Your task to perform on an android device: My sister Mared is inspired by the results I've achieved and wants to join me in my workout plan. I'm sharing my progress report with her at maredharris@gmail.com.
Image 0: 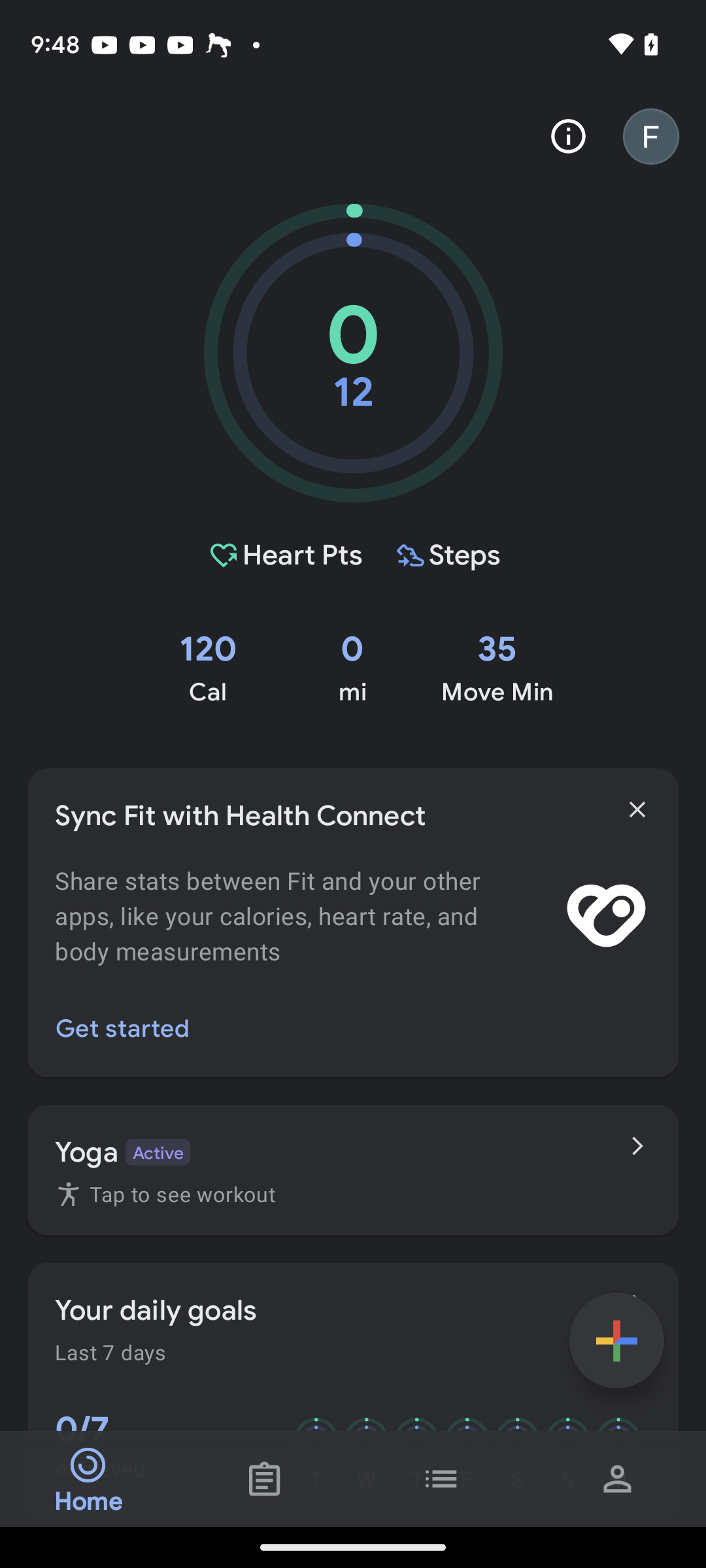
Click on the journal icon at the bottom of the screen
Step 0: click (265, 1478)
Image 1: 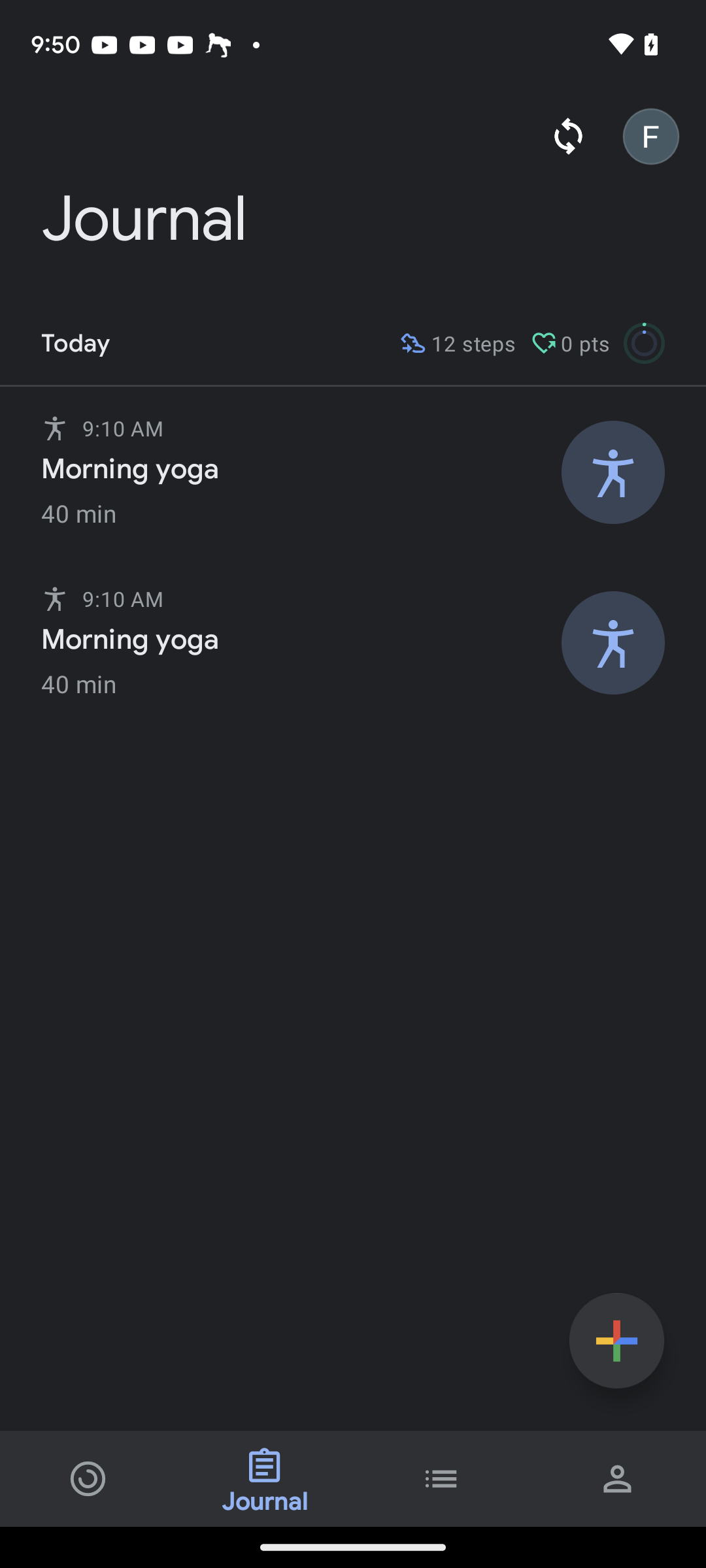
Click on the morning yoga option
Step 1: click (301, 468)
Image 2: 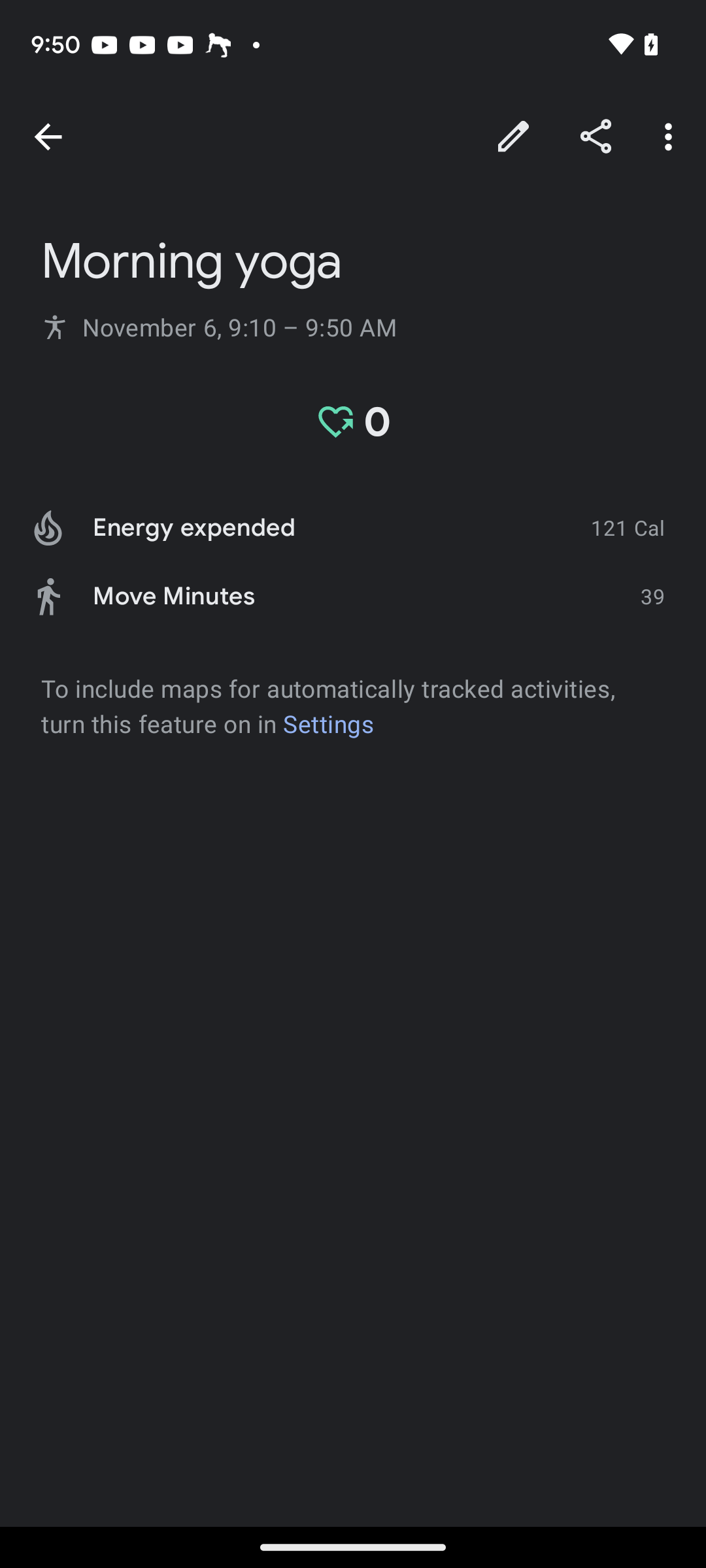
Click on the share icon at the top of the screen
Step 2: click (596, 137)
Image 3: 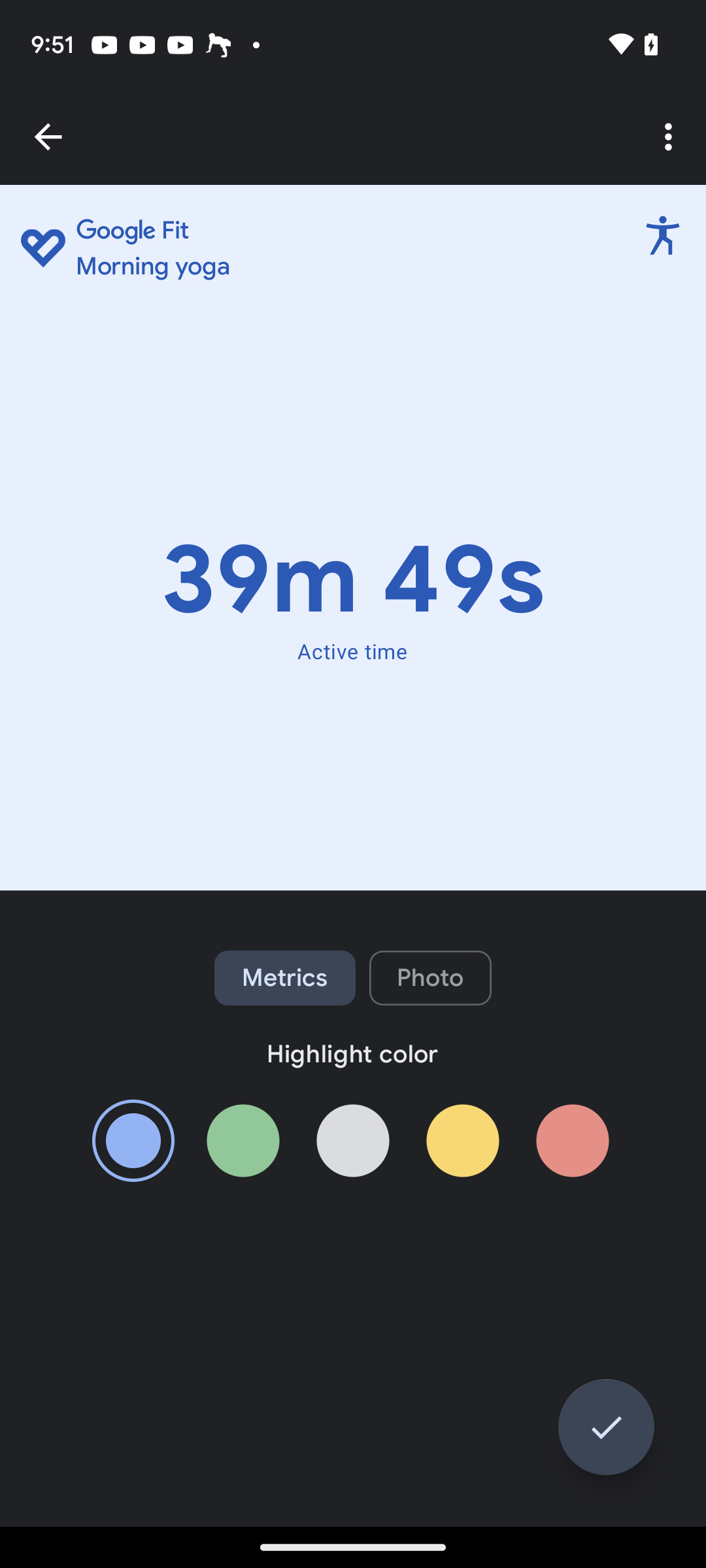
Click on the tick option 
Step 3: click (606, 1427)
Image 4: 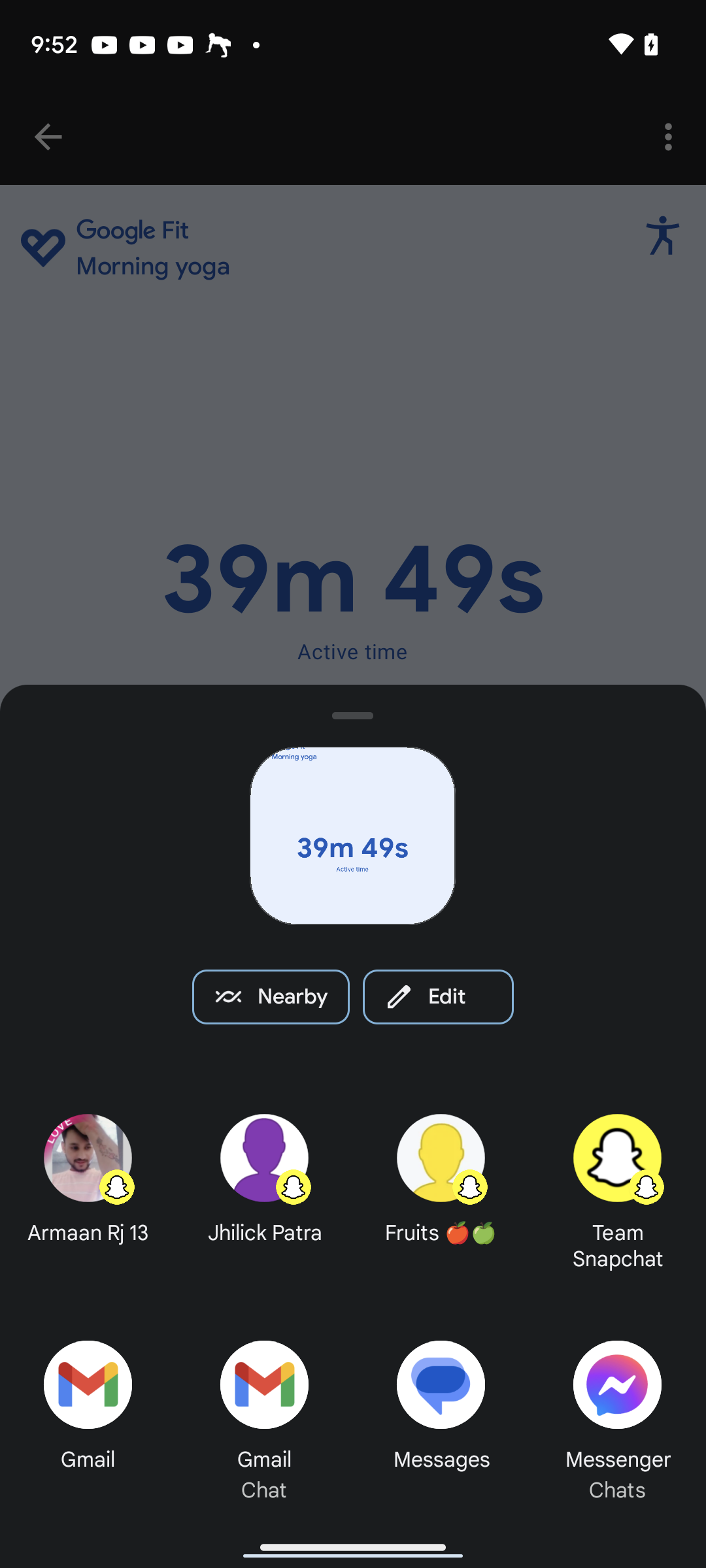
Click on the gmail option
Step 4: click (87, 1384)
Image 5: 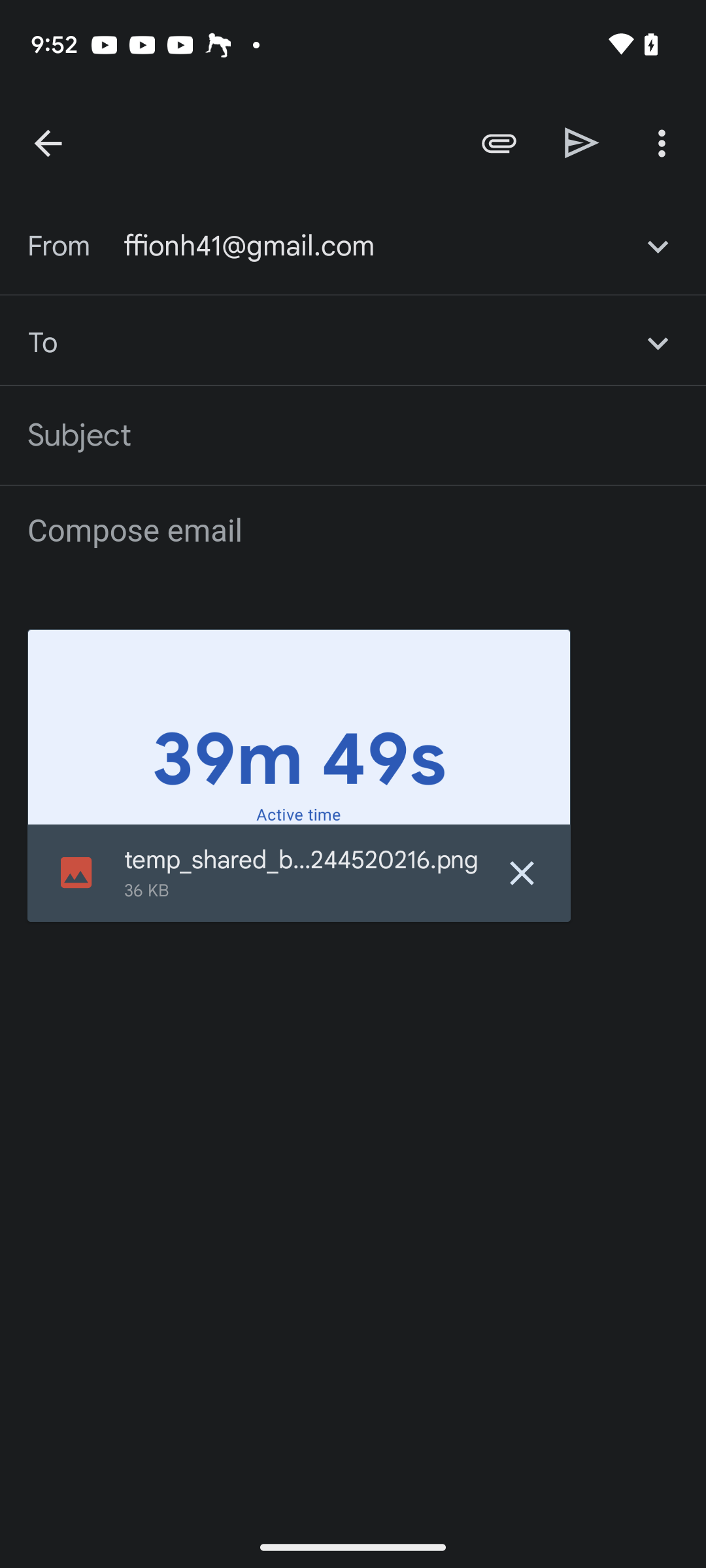
Enter recipient's id as mared.harris@gmail.com
Step 5: type "mared.harris@gmail.com"
Image 6: 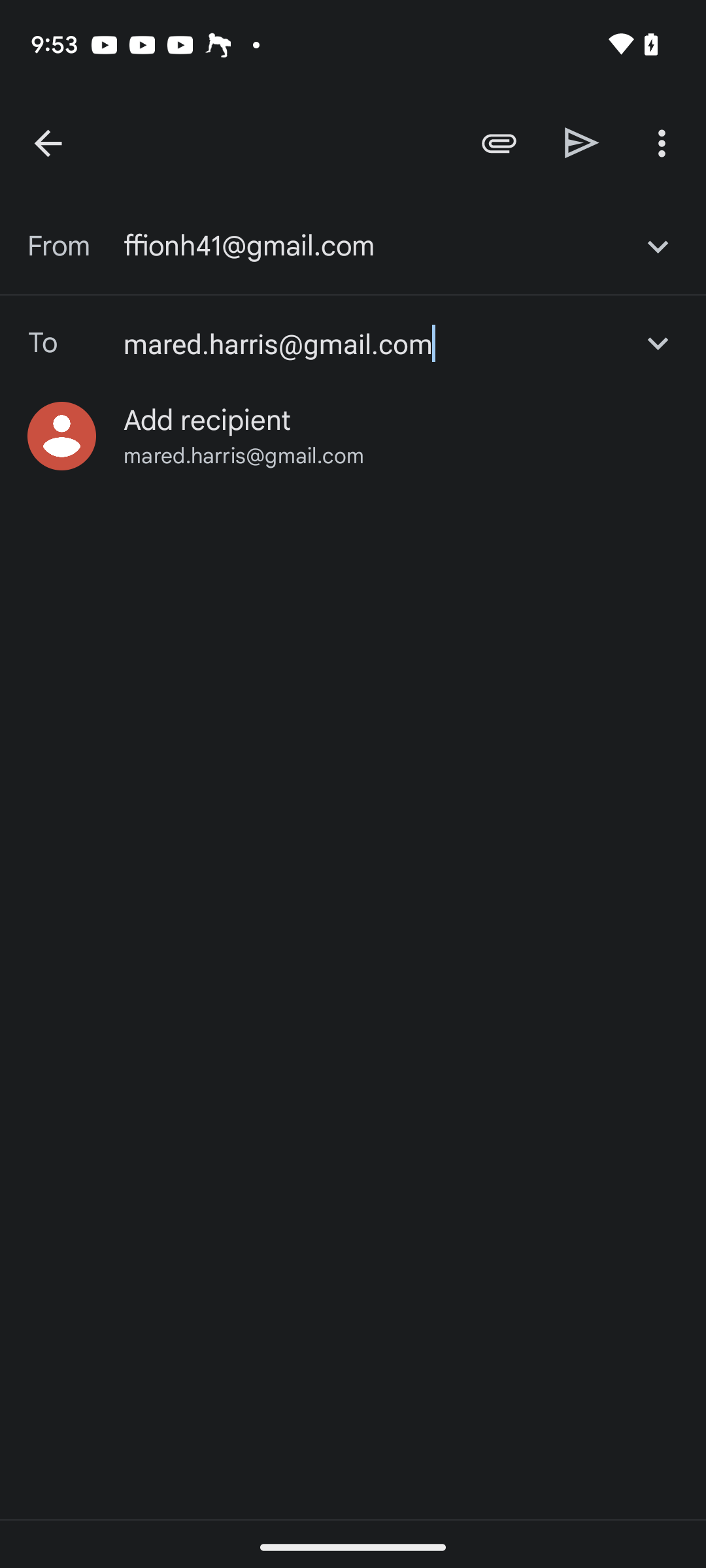
Click on the suggested email id
Step 6: click (353, 436)
Image 7: 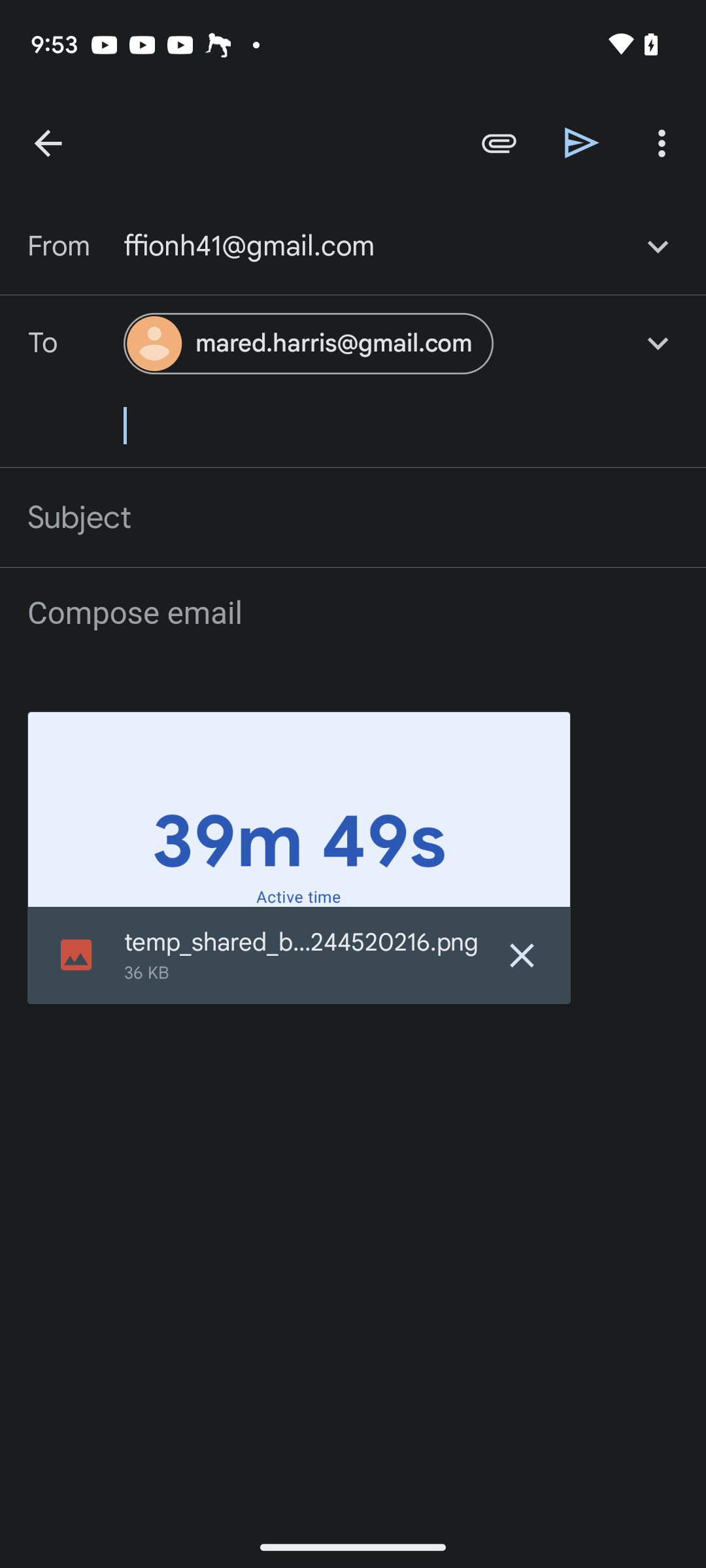
Click on the send icon
Step 7: click (582, 142)